Your task to perform on an android device: Now that I have browsed the videos for Arabic bride dress ideas, I must watch the whole video and single out all my favourite looks that I think my daughter will look good in. In the YouTube app, watch Arabic makeup, jewellery, hairstyles, and wedding dress ideas videos by fashion trend minsha.
Image 0: 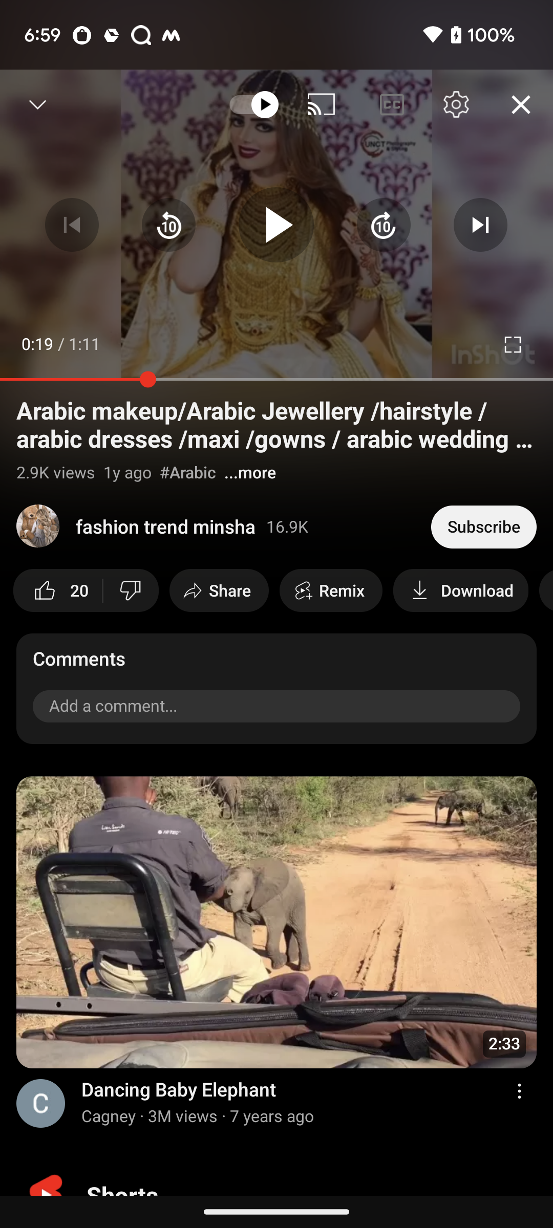
Click on the play button in the middle of the video.
Step 0: click (276, 225)